Your task to perform on an android device: I want to share Simple Sunday pot roast dinner recipe to Thomas123@gmail.com
Image 0: 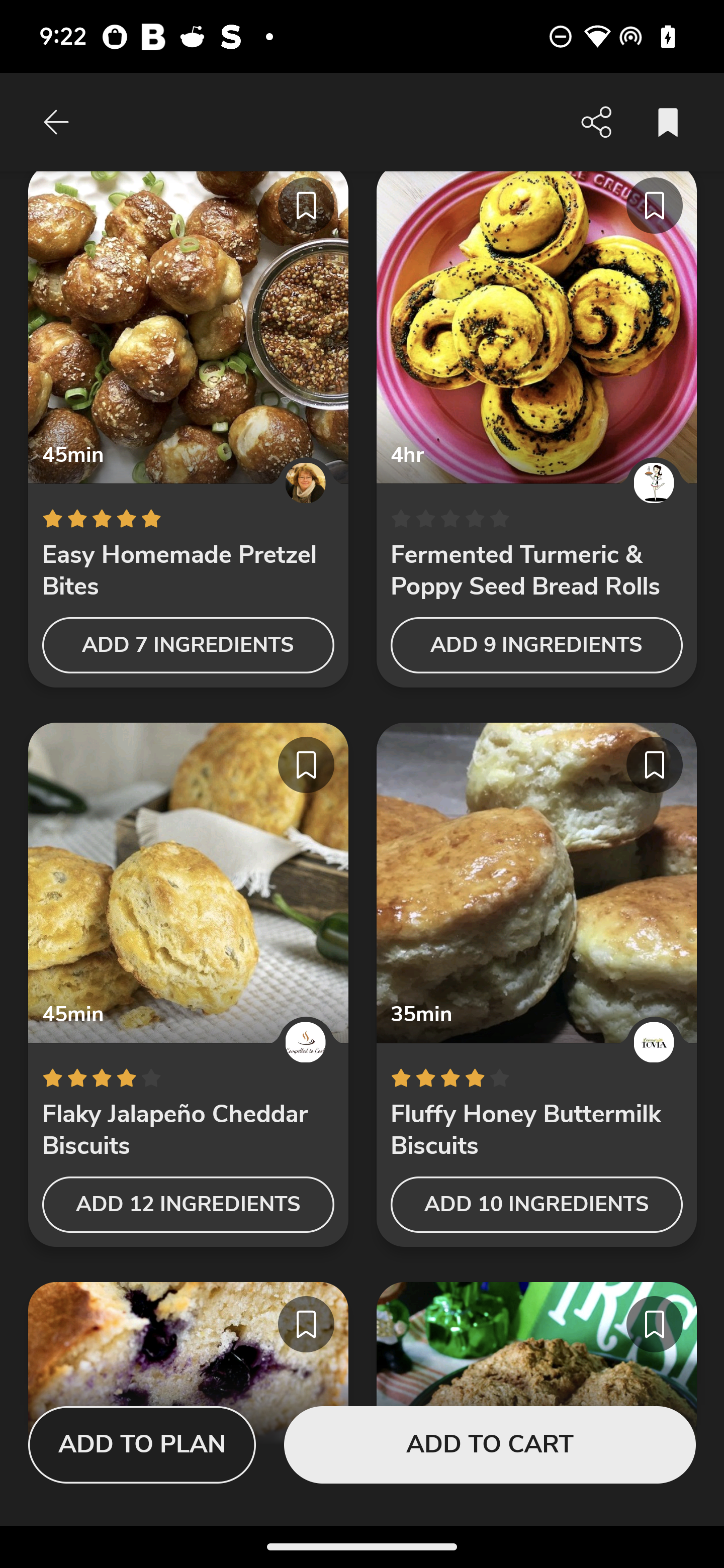
Click on the share icon at the top right corner of the screen
Step 0: click (362, 114)
Image 1: 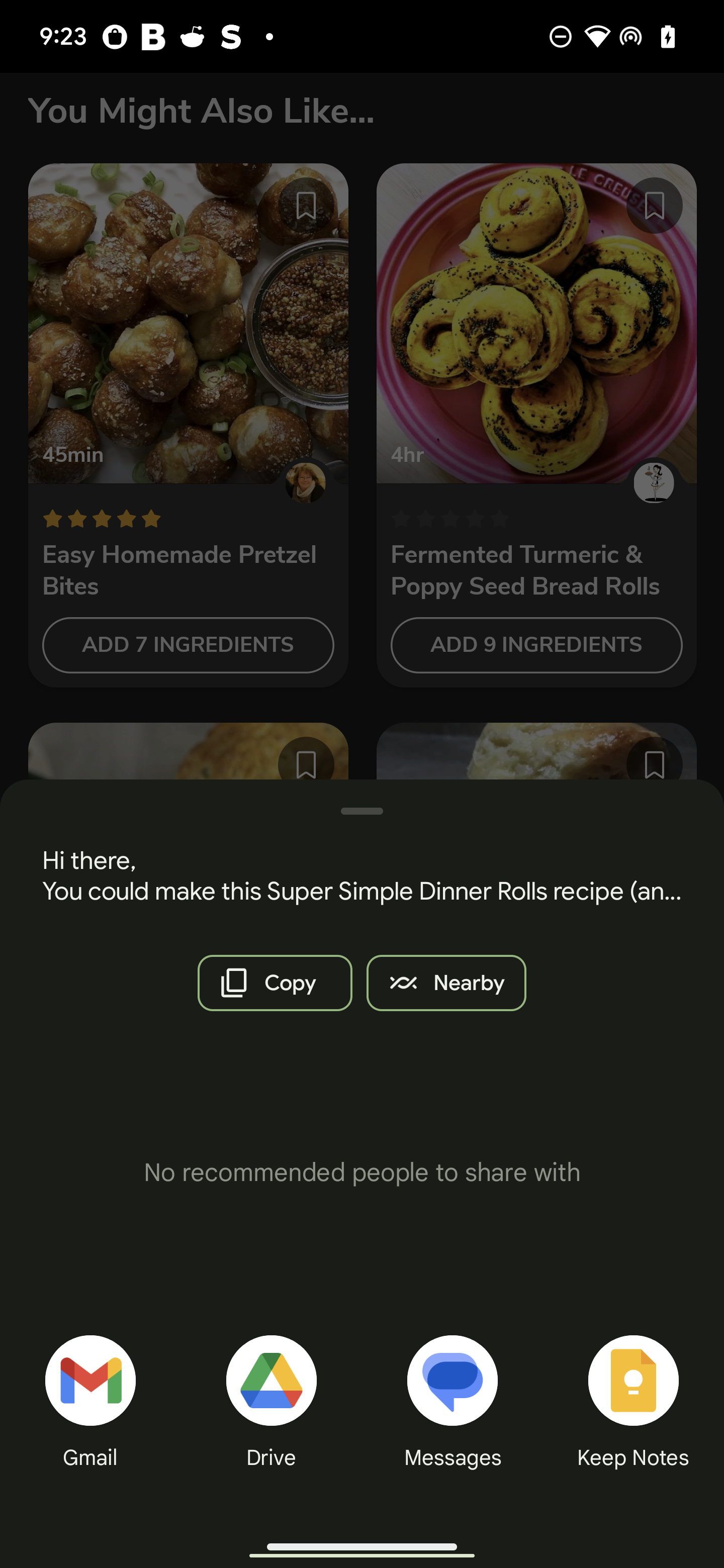
Click on the gmail option
Step 1: click (88, 1396)
Image 2: 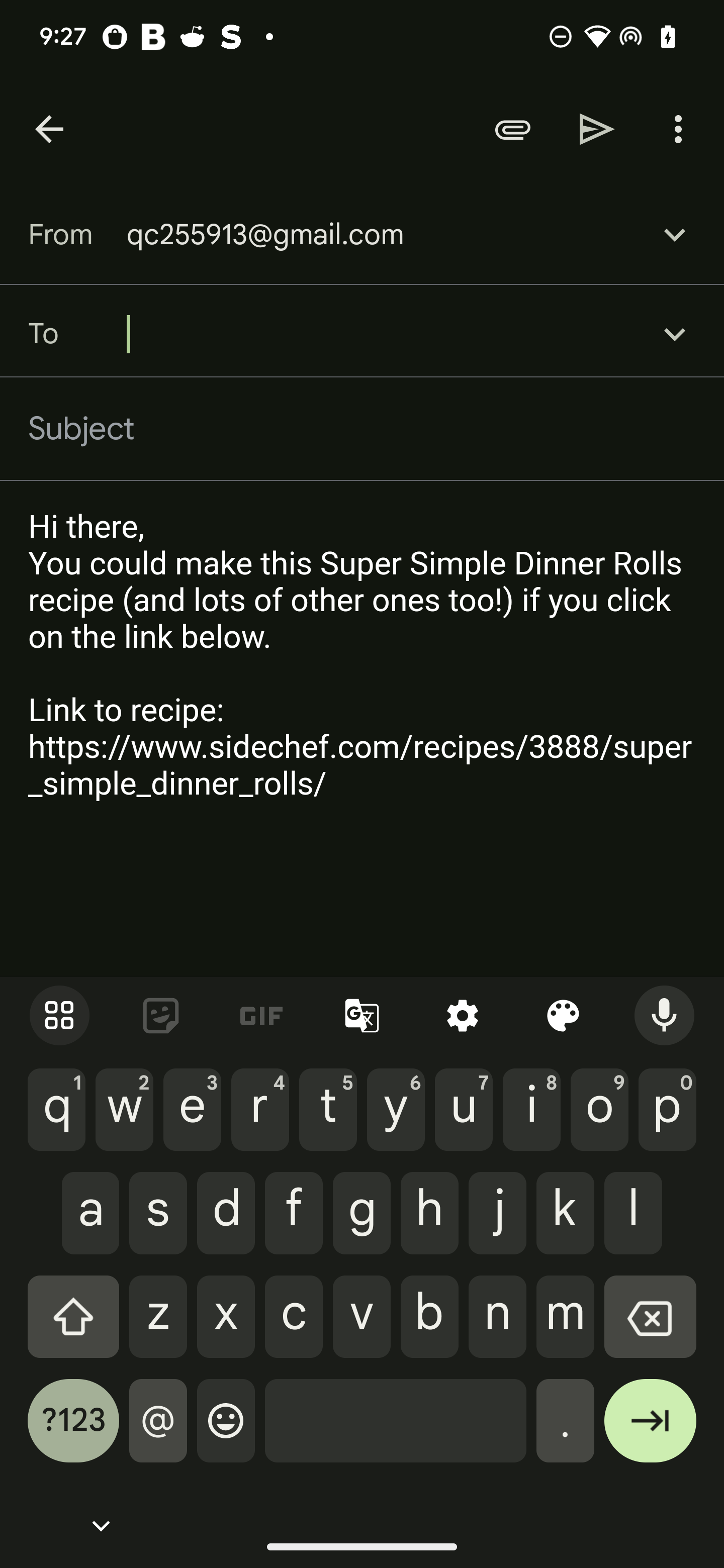
Type Thomas123@gmail.com in the recipient tab
Step 2: type "Thomas123@gmail.com"
Image 3: 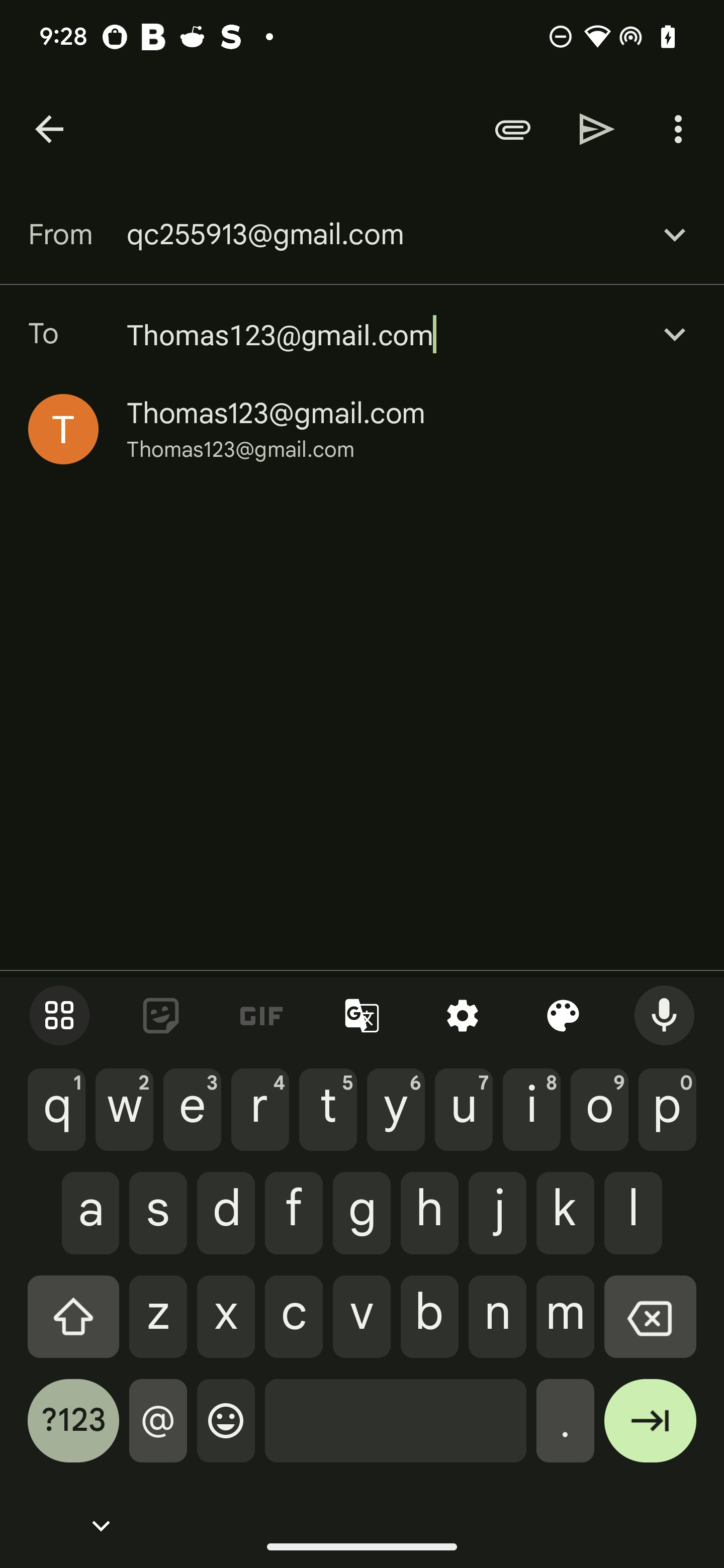
Click on the send button
Step 3: click (597, 129)